Your task to perform on an android device: I want to search for the word "Conception " in the book "The Grapes of wrath " on the Google Play Books & Audiobooks app to understand the term.
Image 0: 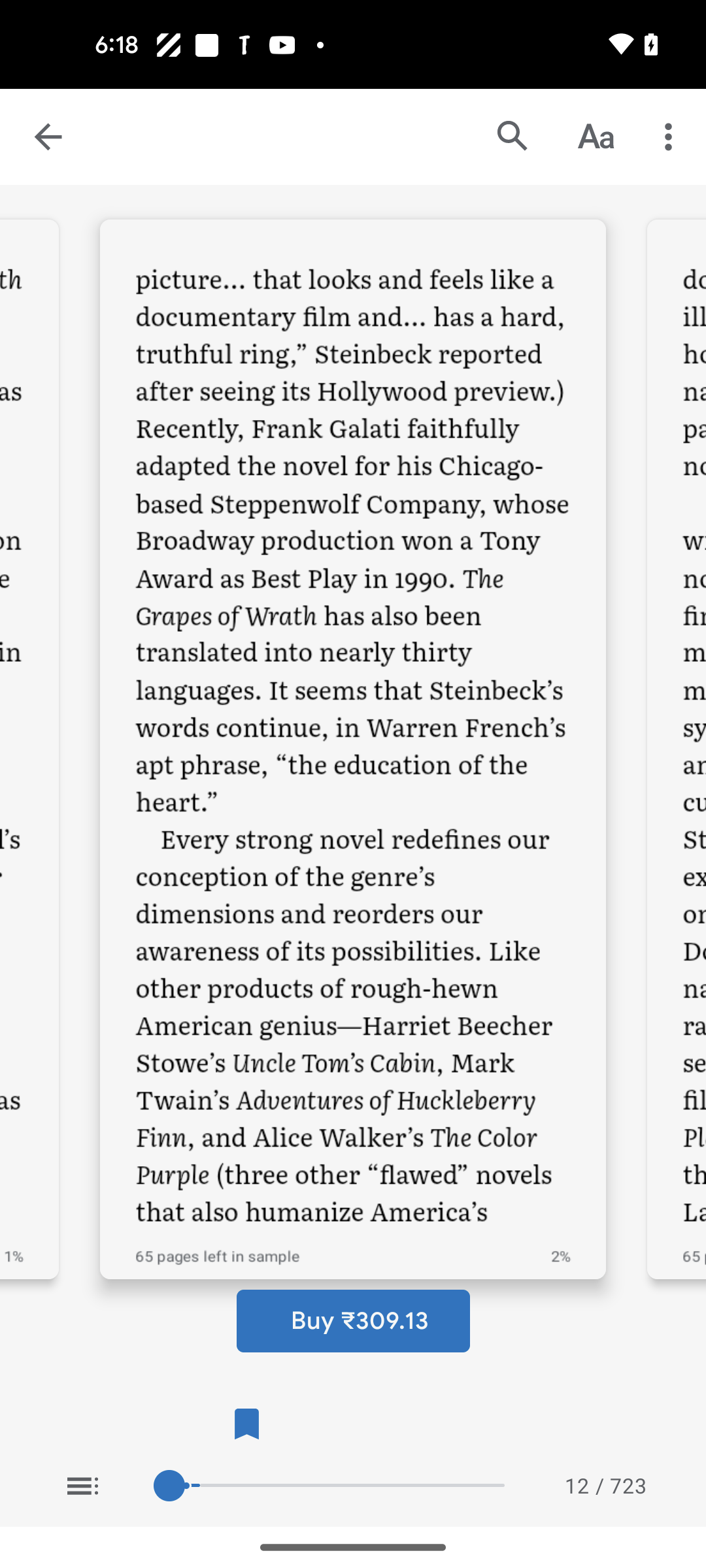
Click on the search icon at the top of the screen 
Step 0: click (513, 137)
Image 1: 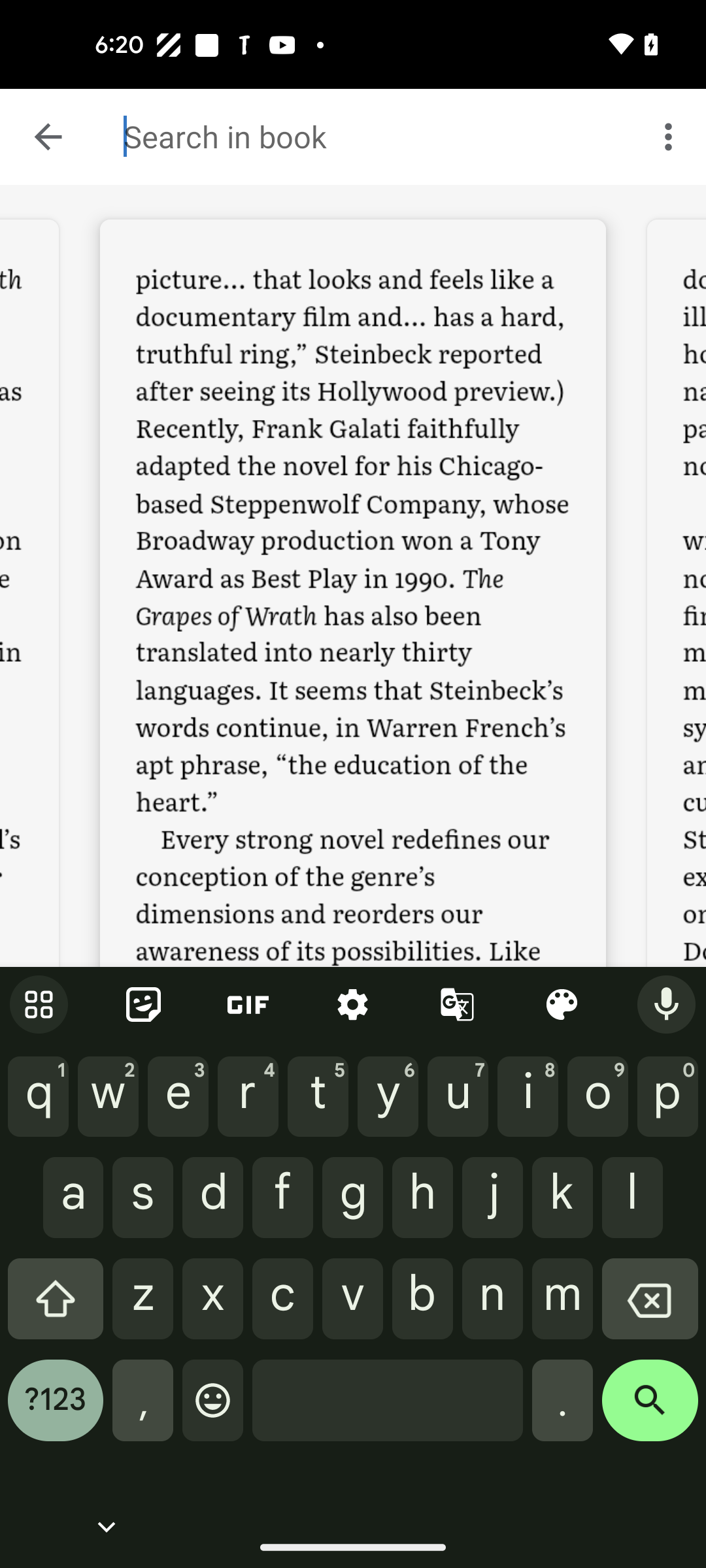
Search a word as Conception
Step 1: type "Conception"